Your task to perform on an android device: Open Google Recorder app , Share My voice recording to dbwscratch.test.id1@gmail.com
Image 1: 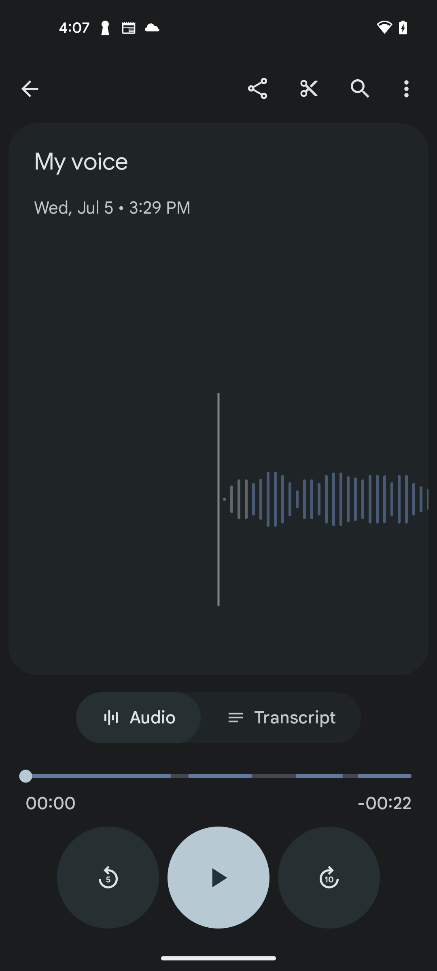
Click on the share icon at the top of the screen
Step 1: click (257, 88)
Image 3: 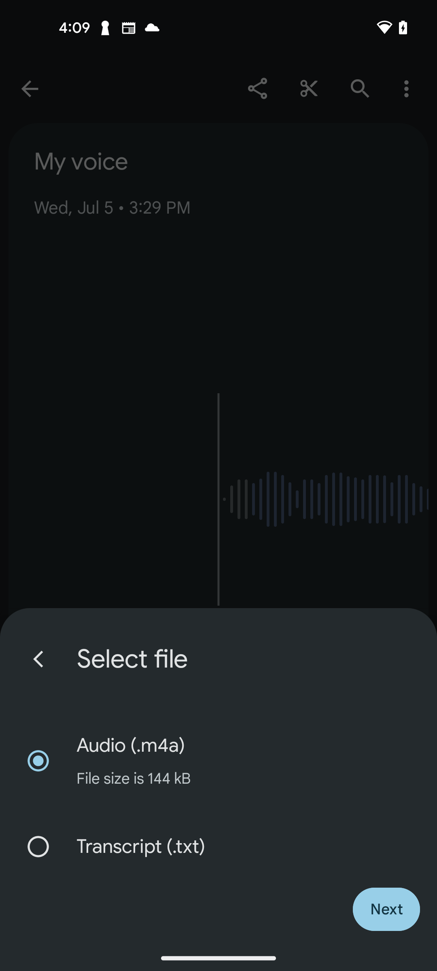
Click on the next button at the bottom right of the screen
Step 3: click (386, 909)
Image 5: 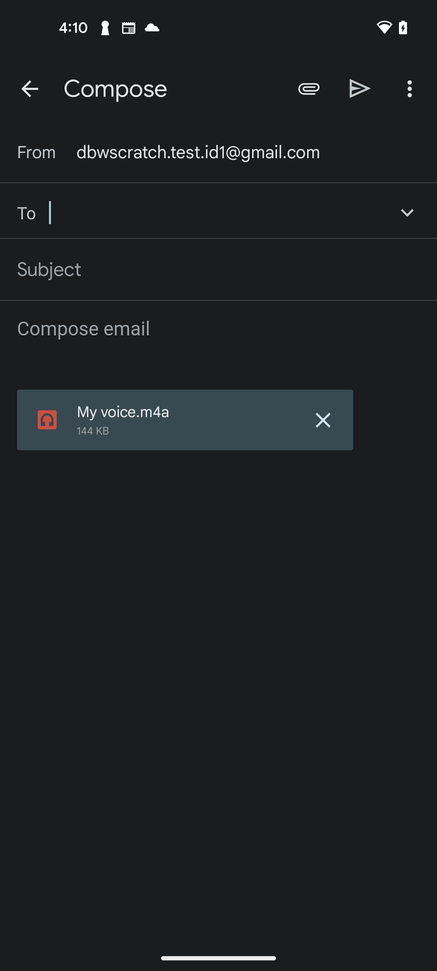
type dbwscratch.test.id1@gmail.com
Step 5: type "dbwscratch.test.id1@gmail.com"
Image 6: 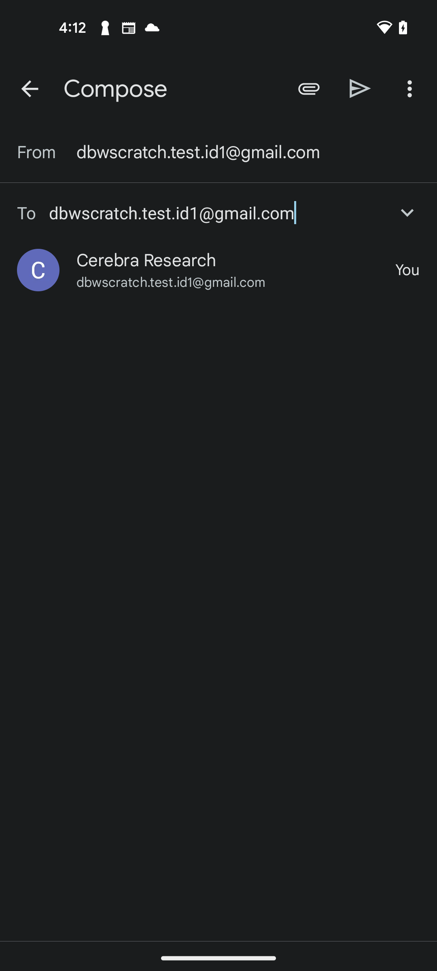
Click on the Send icon at the top of the screen
Step 6: click (360, 88)